Your task to perform on an android device: Create a shopping note in the super note app that includes future purchases.
Image 0: 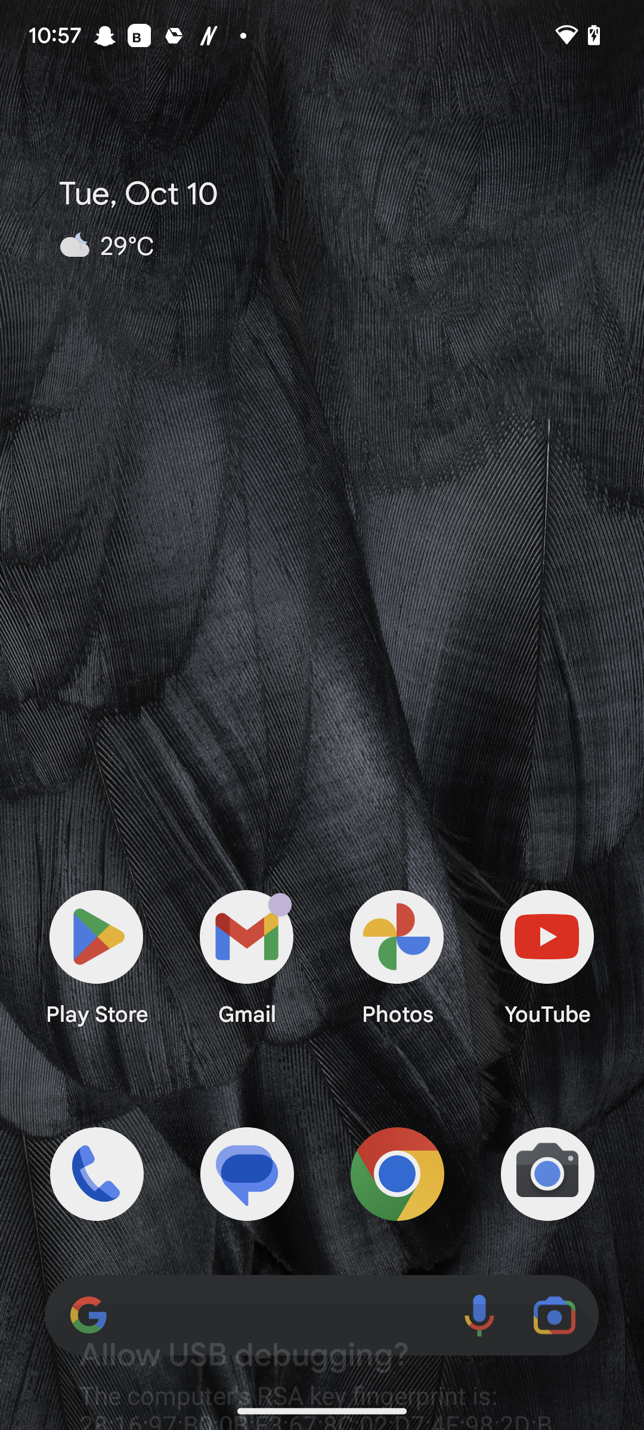
Open the Super Note app.
Step 0: open app "Super Note"
Image 1: 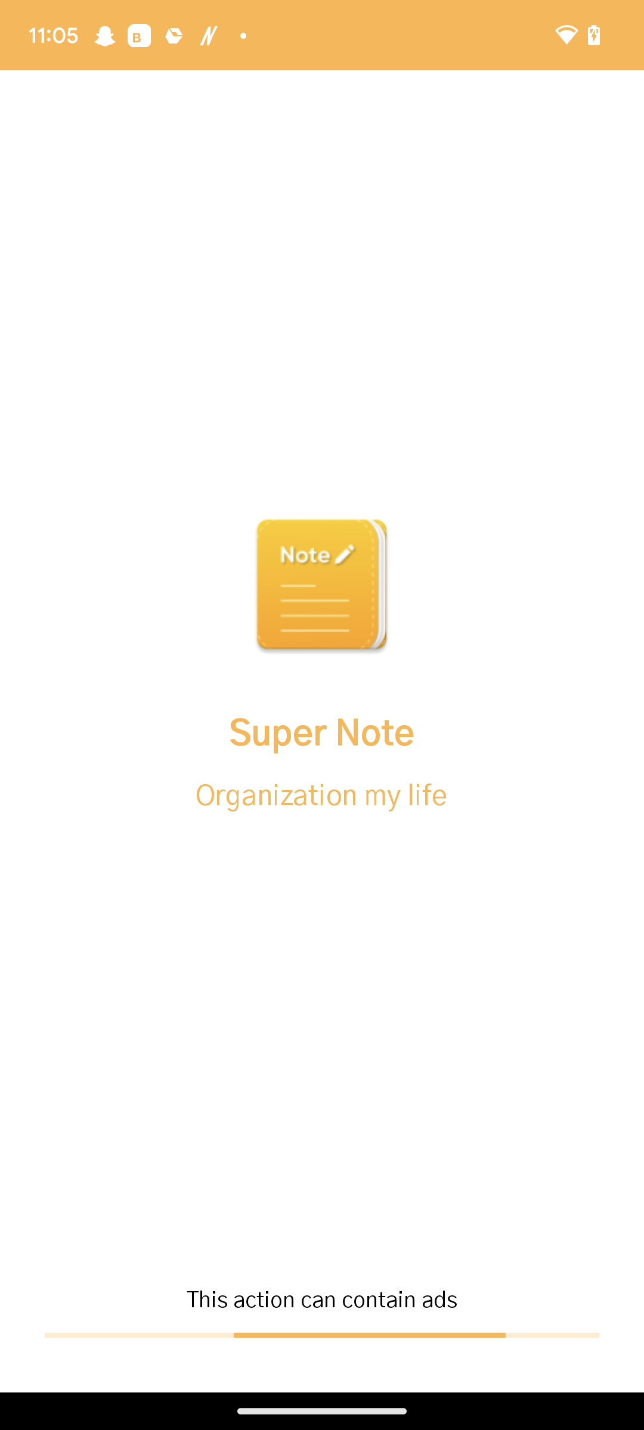
Open the Super Note app.
Step 1: wait
Image 2: 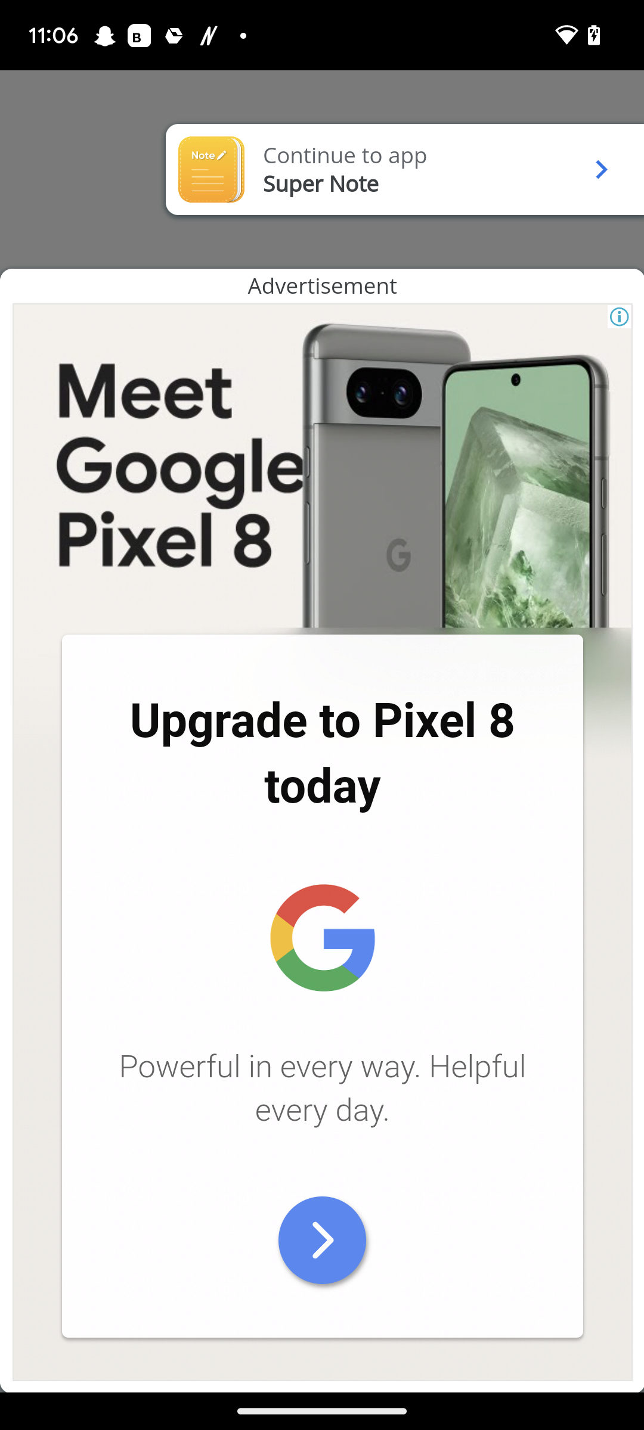
Open the Super Note app.
Step 2: click (379, 160)
Image 3: 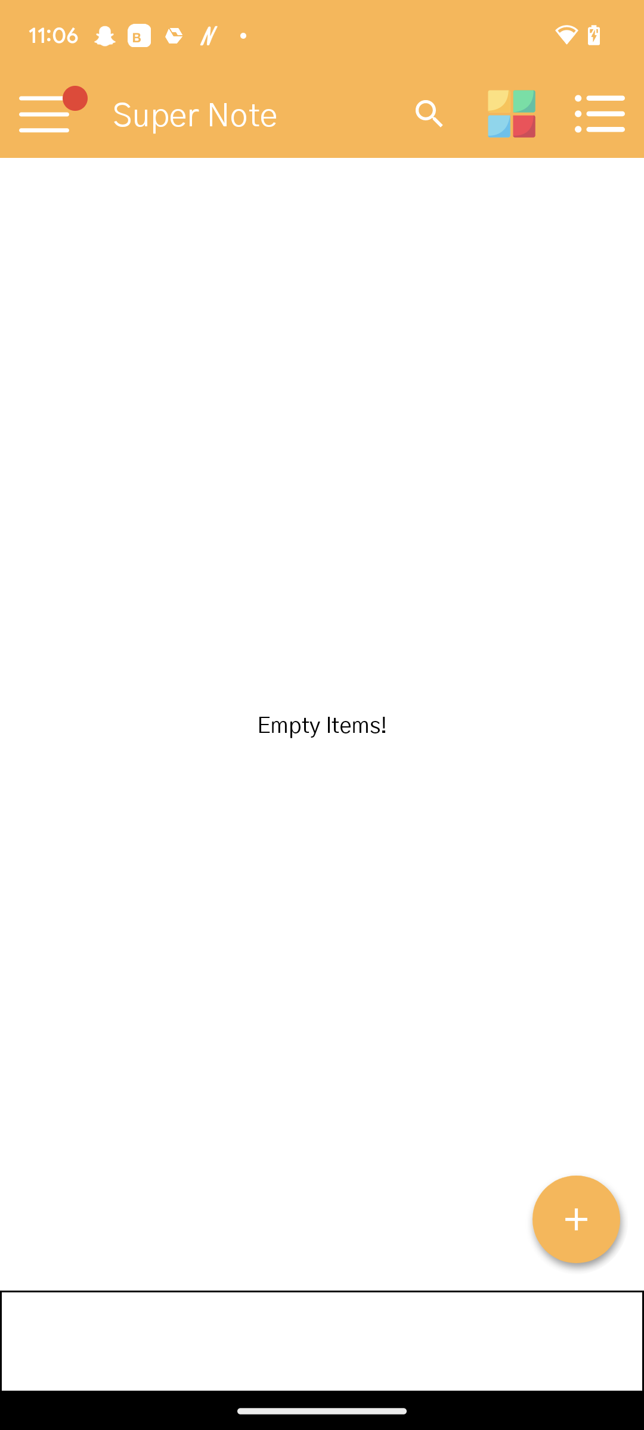
Click on the plus icon at the bottom right side of the screen.
Step 3: click (597, 1217)
Image 4: 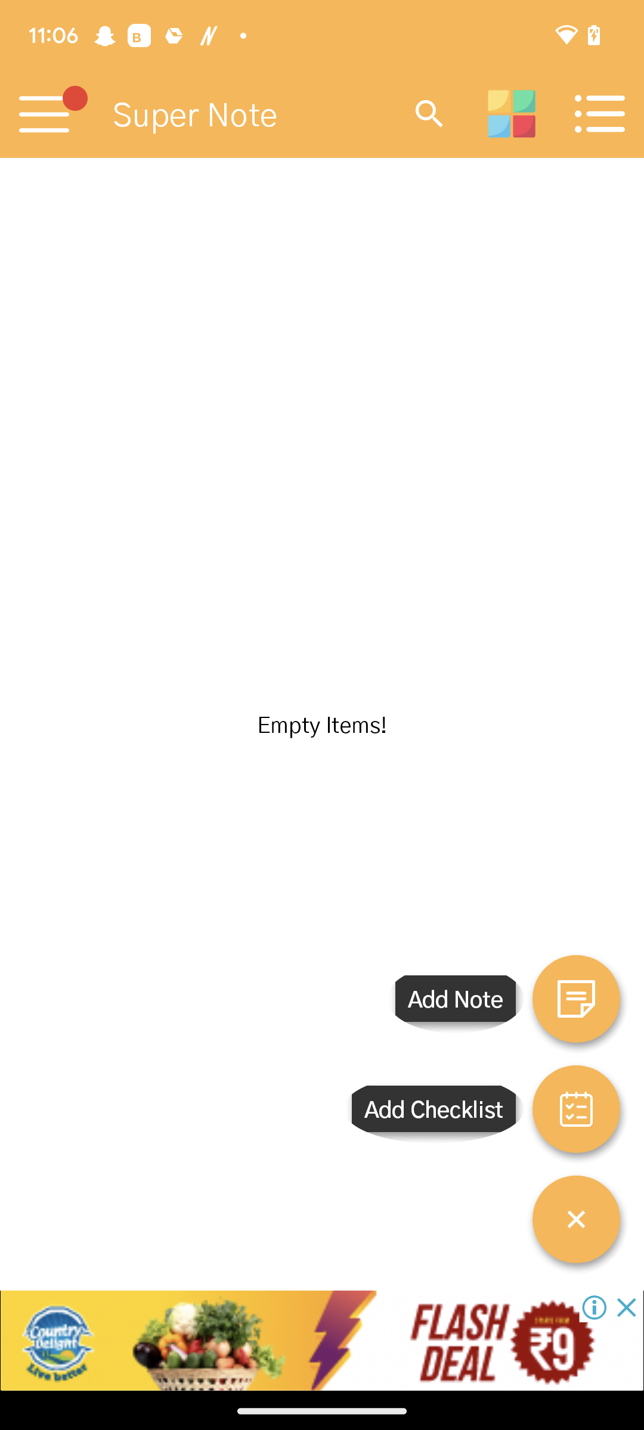
Click on Add Note icon on the right side of the screen.
Step 4: click (595, 980)
Image 5: 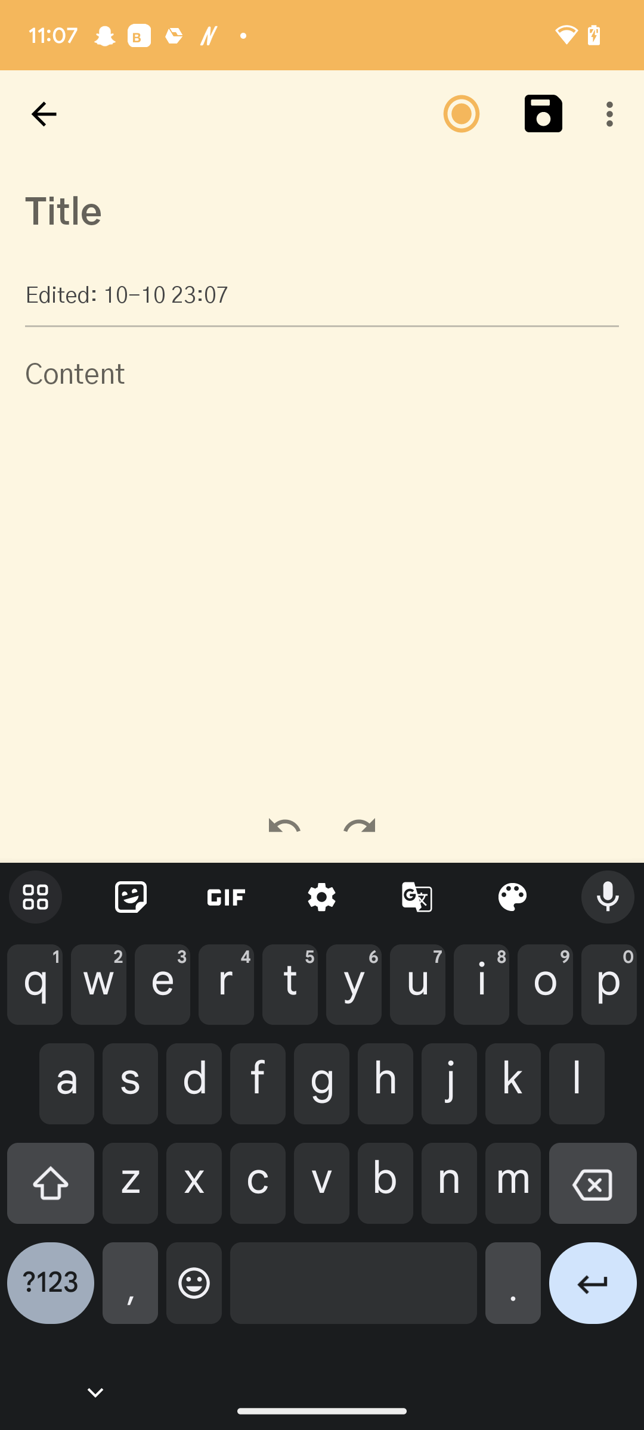
Click on Title on the left side of the screen.
Step 5: click (322, 210)
Image 6: 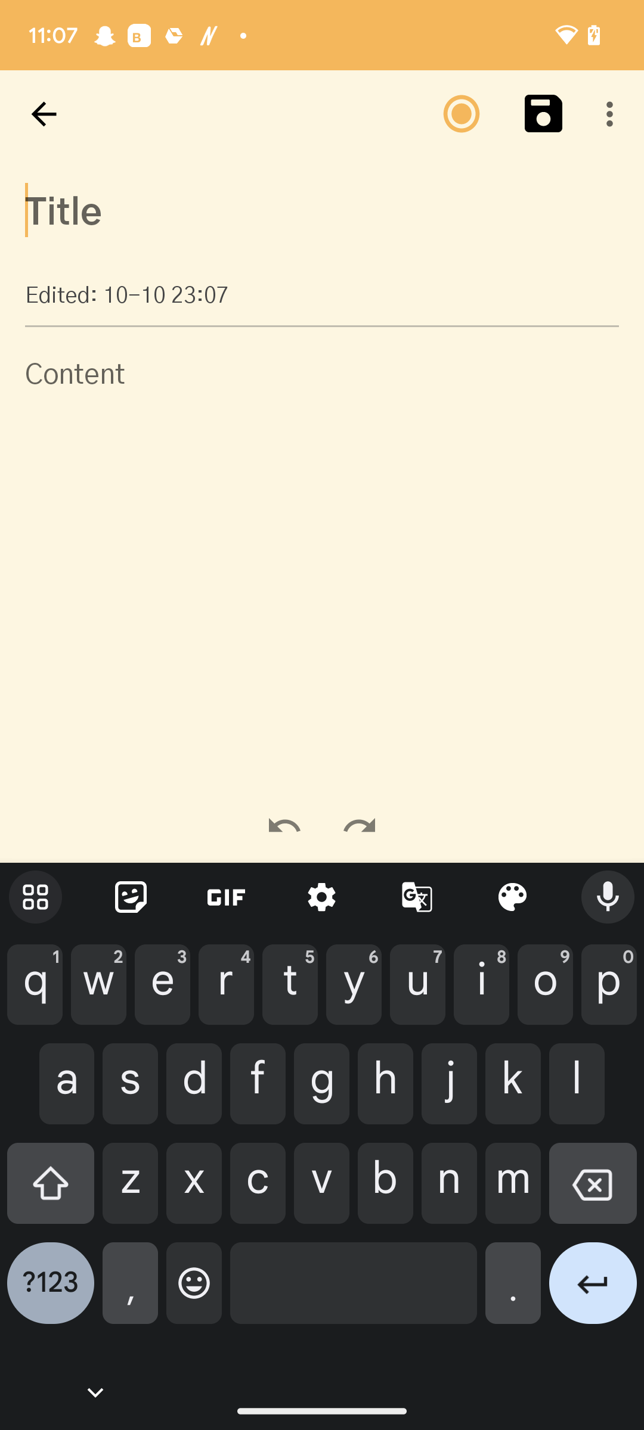
Type things to buy in the future in the text field.
Step 6: type "things to buy in the future"
Image 7: 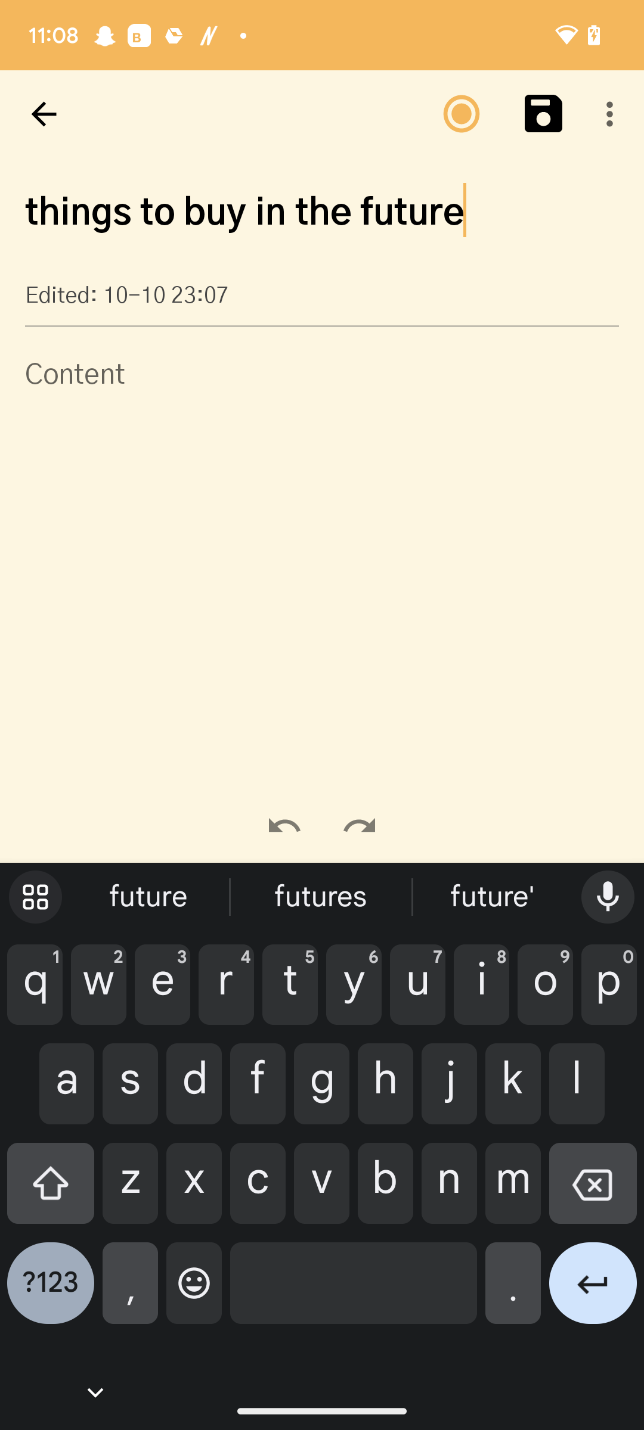
Click on content on the left side of the screen.
Step 7: click (322, 557)
Image 8: 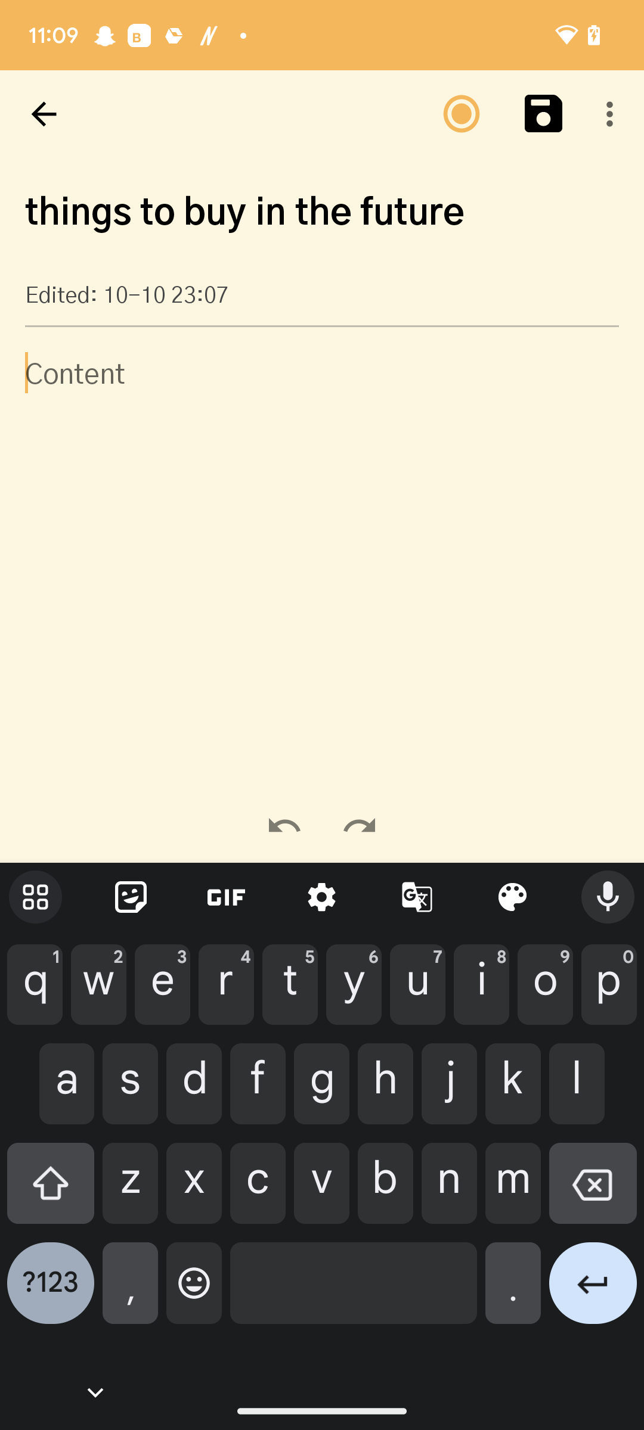
Type new car,investment property,home in the text field.
Step 8: type "new car, investment property, home"
Image 9: 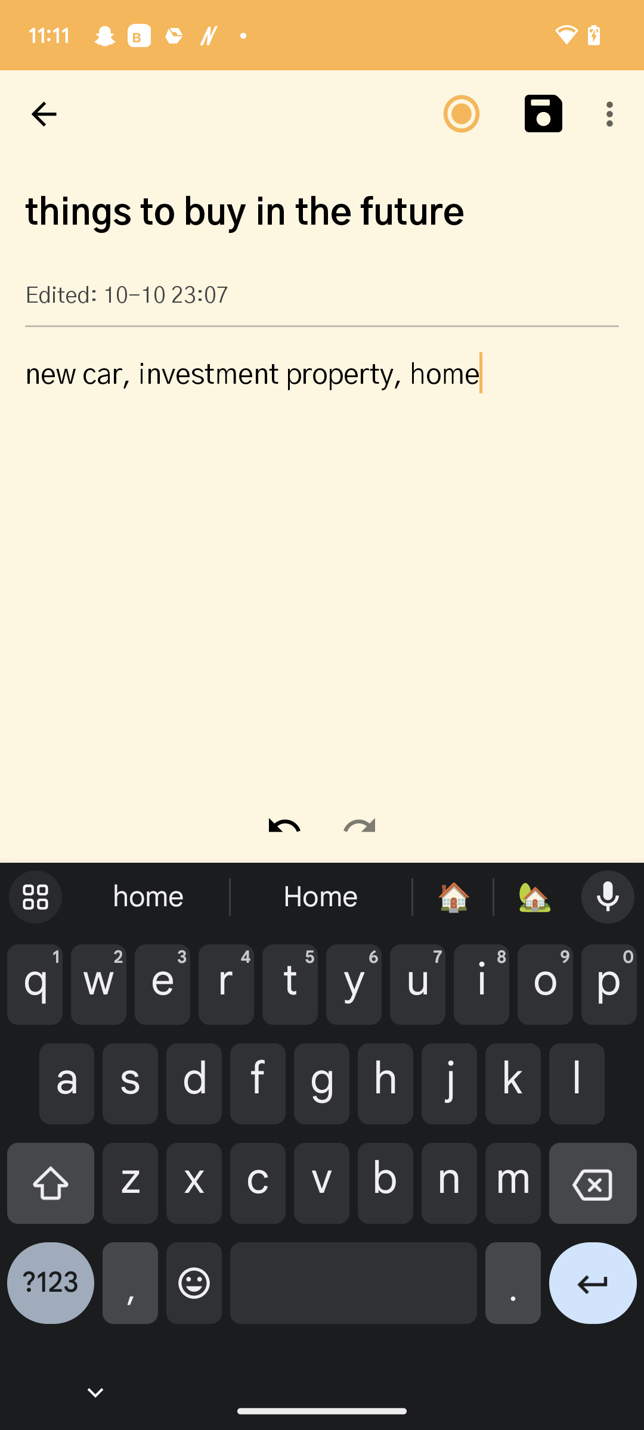
Click on the save icon at the top right side of the screen.
Step 9: click (543, 114)
Image 10: 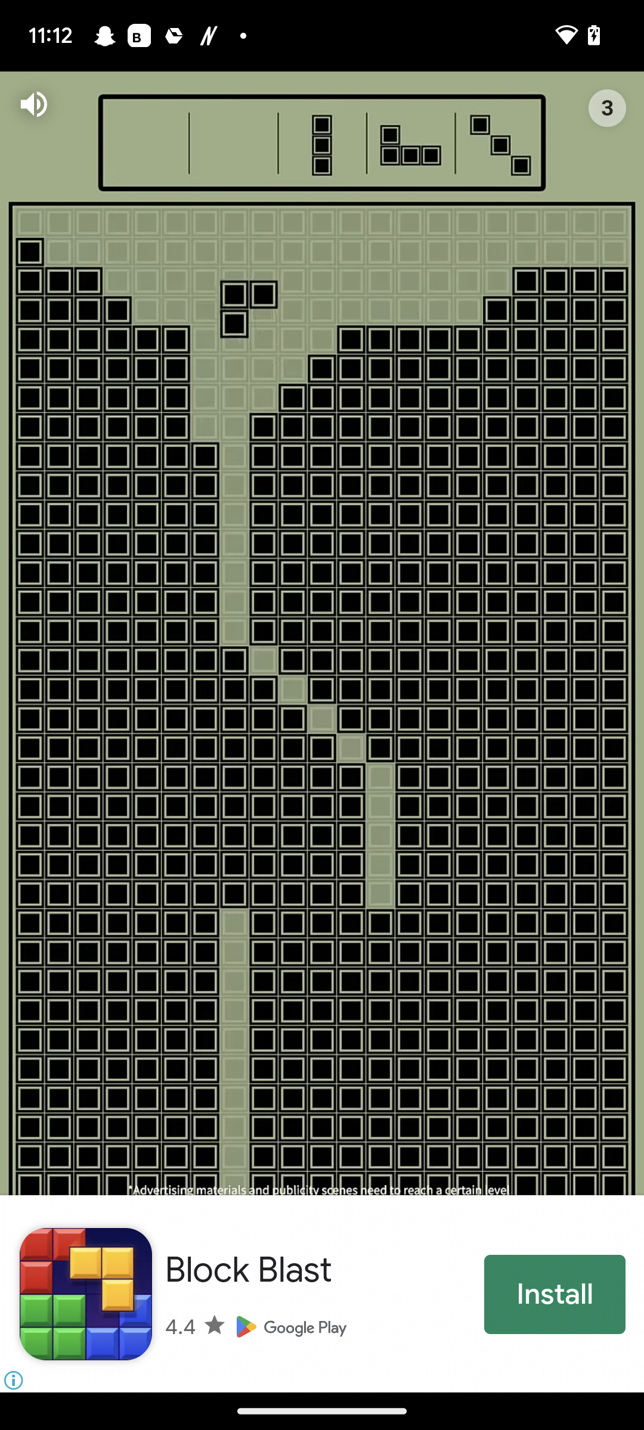
Click on the save icon at the top right side of the screen.
Step 10: click (608, 111)
Image 11: 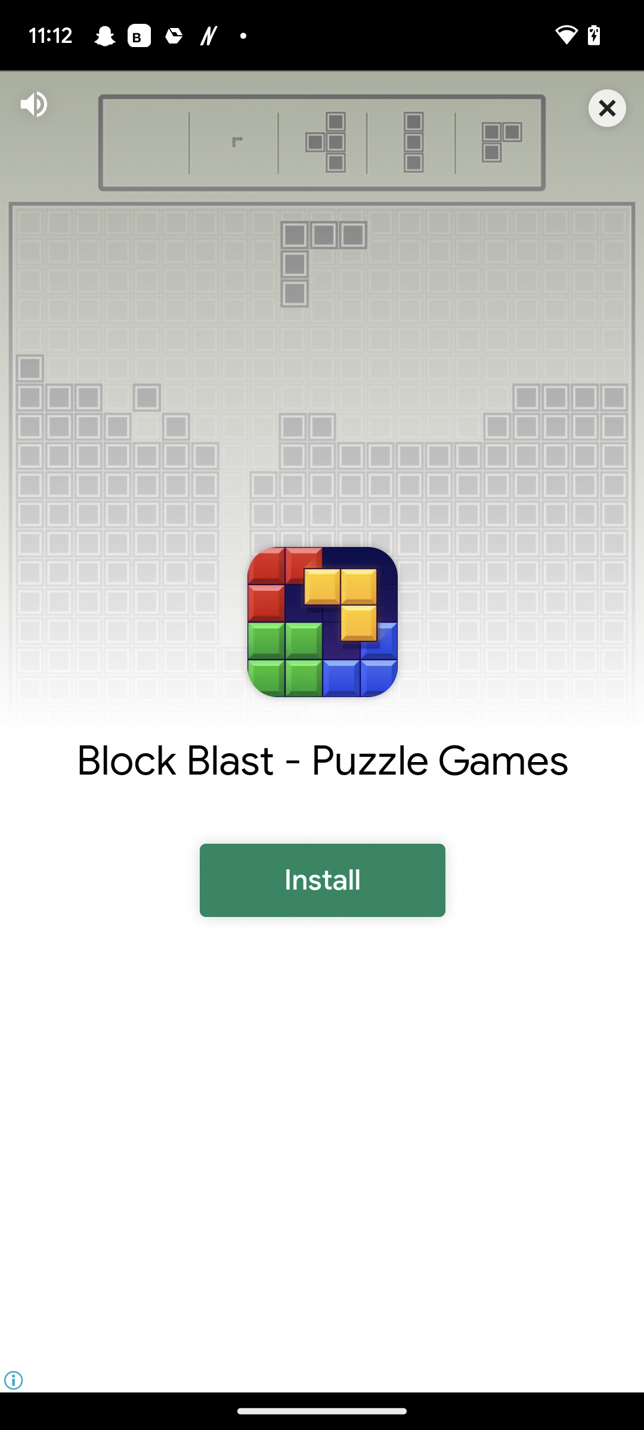
Click on the save icon at the top right side of the screen.
Step 11: click (595, 100)